Your task to perform on an android device: The meeting has been postponed by 20 minutes for a variety of reasons, so I now have 10 minutes to finish getting ready. Therefore, I'm going to snooze the VCA Virtual Meet reminder for 10 minutes.
Image 0: 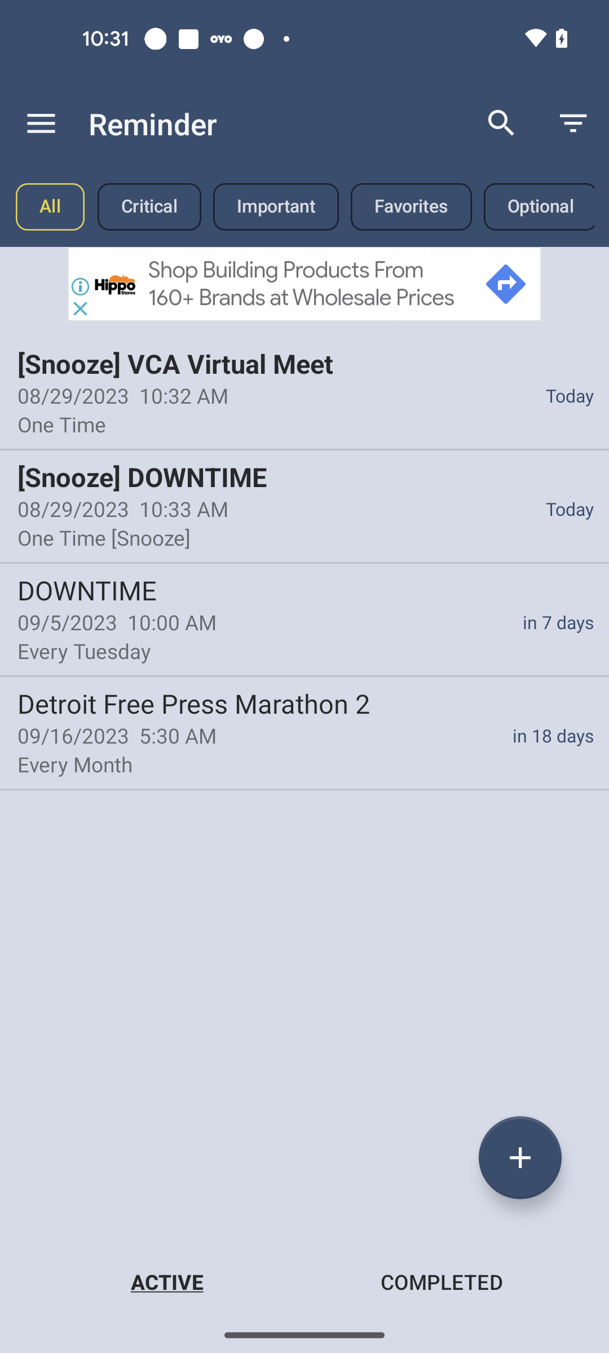
Step 0: wait
Image 1: 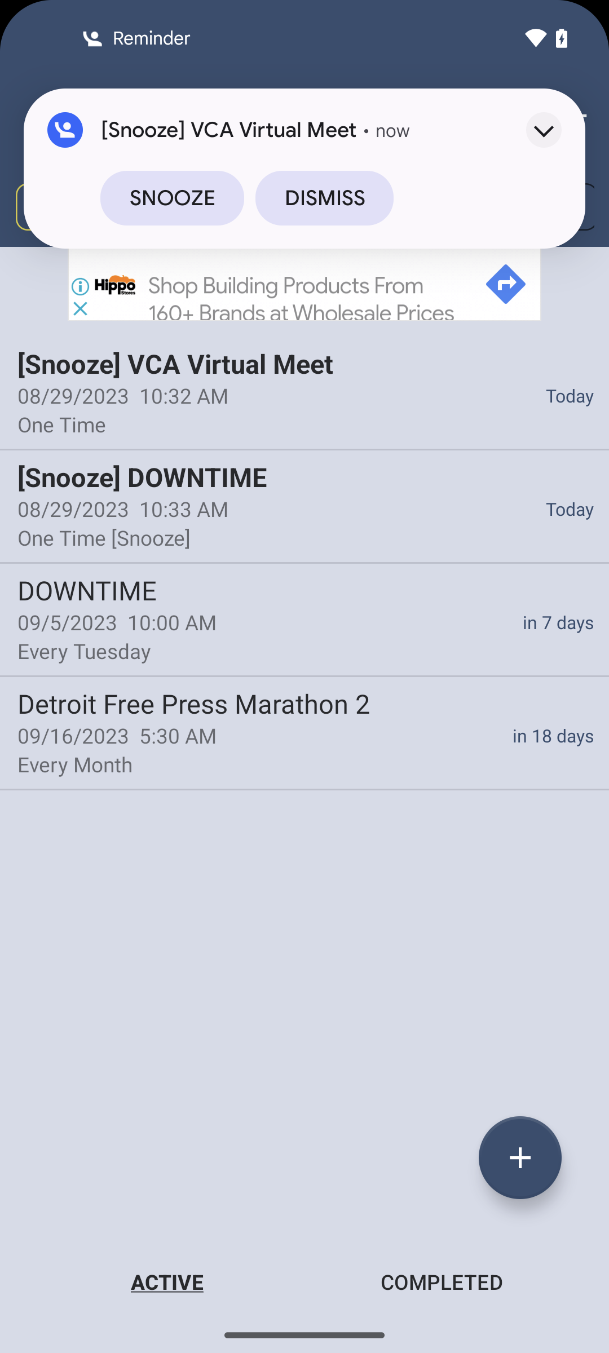
Click on the Snooze option at the top of the screen
Step 1: click (149, 206)
Image 2: 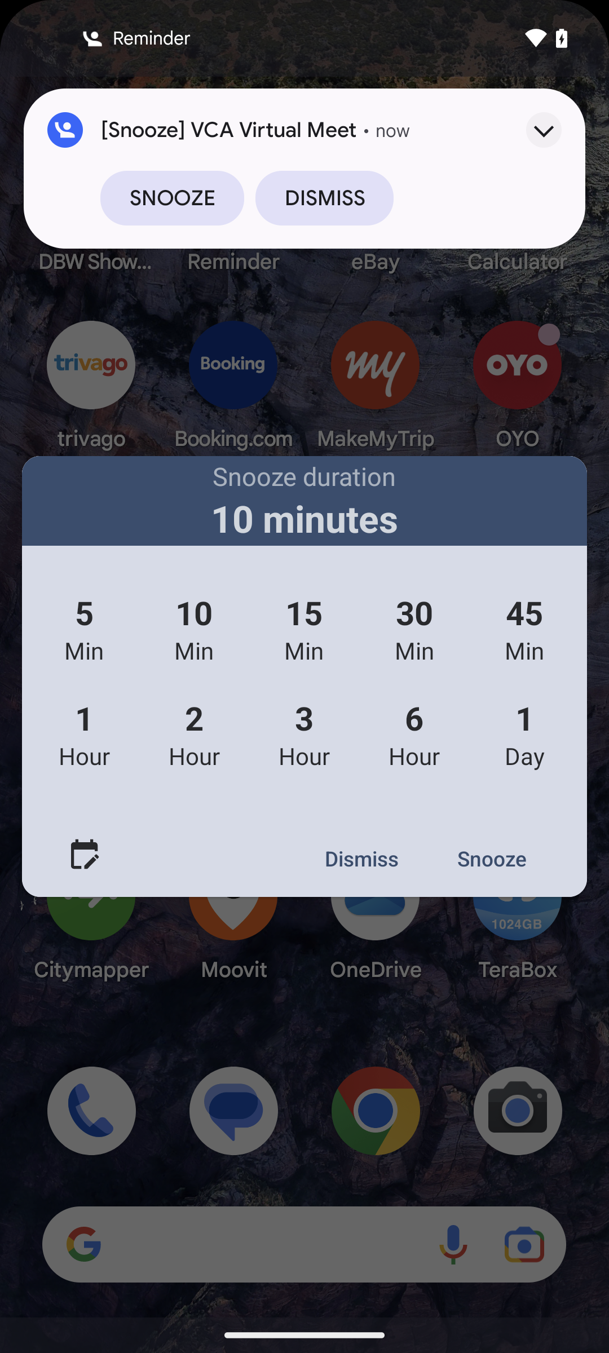
Select the 10 Minutes option
Step 2: click (194, 612)
Image 3: 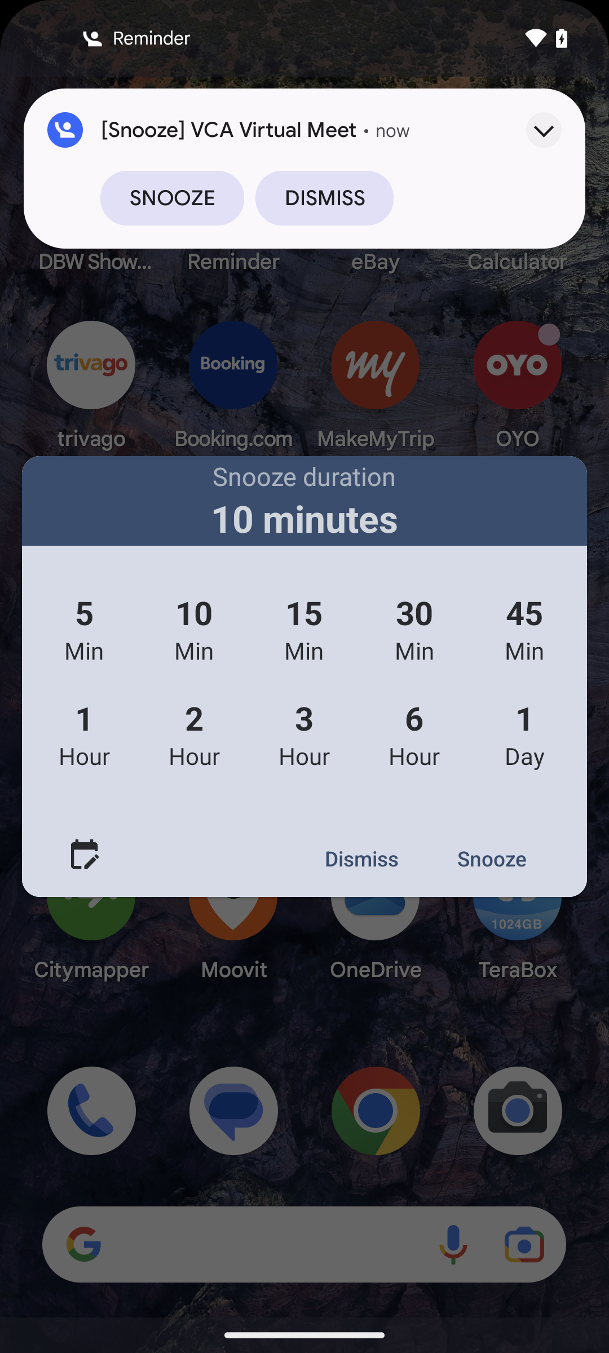
Click on the Snooze option
Step 3: click (492, 859)
Image 4: 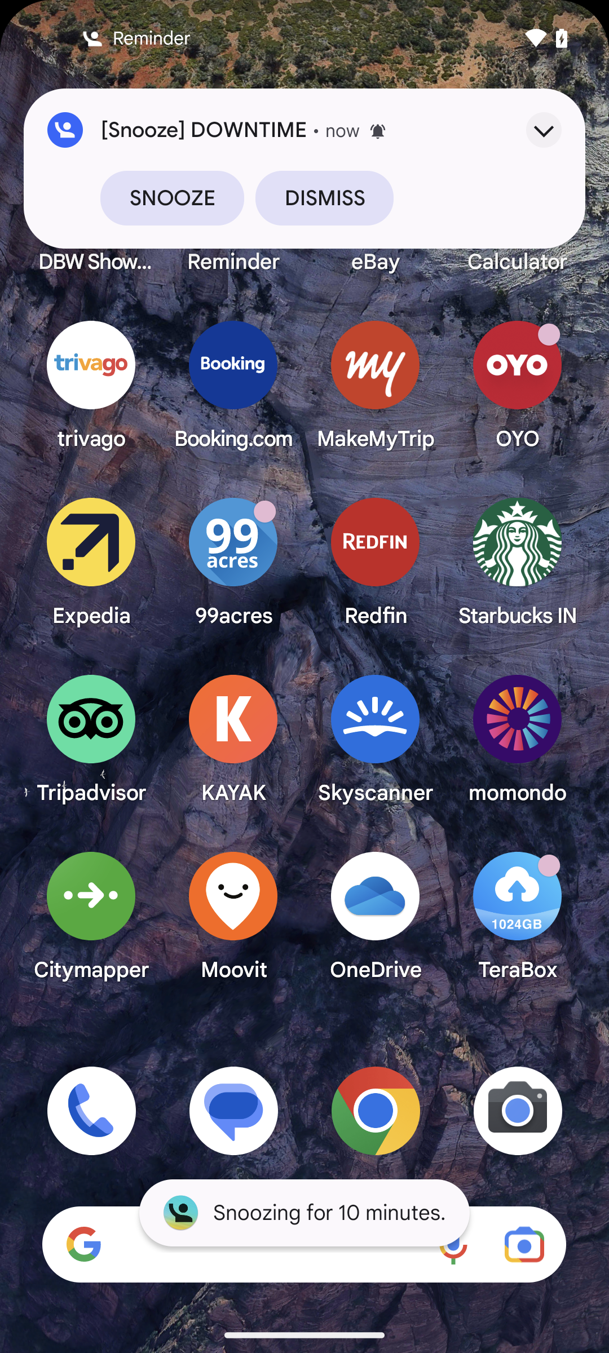
Click on the Snooze option
Step 4: click (517, 914)